Your task to perform on an android device: Go to the What to Expect app & read the Breastfeeding tips
Image 0: 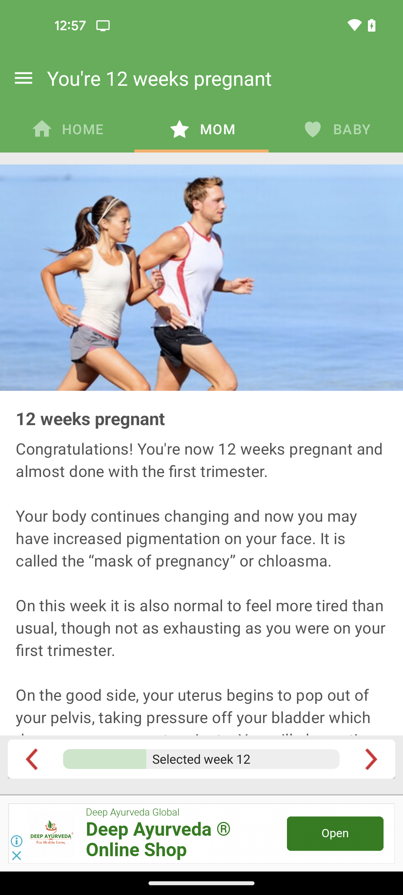
open the What to Expect app
Step 0: open app "What to Expect"
Image 1: 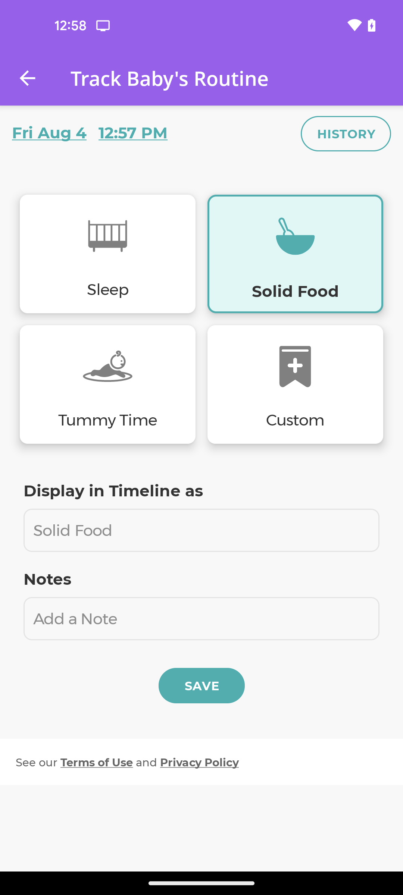
go back
Step 1: press back button
Image 3: 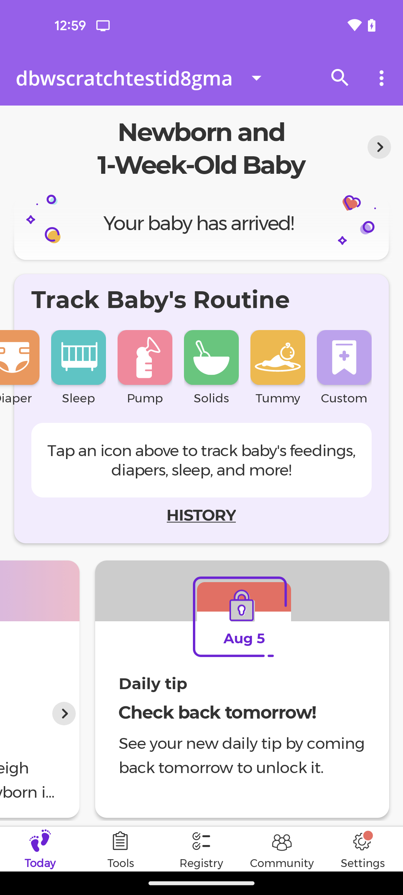
scroll down to view options
Step 3: scroll down
Image 4: 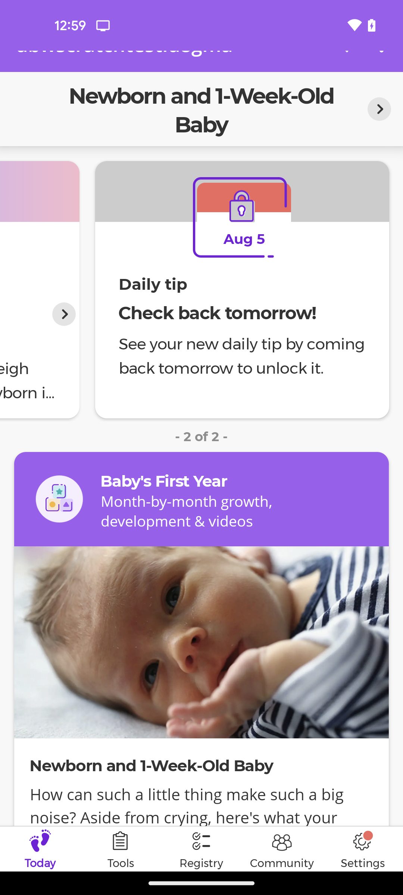
scroll down to view options
Step 4: scroll down
Image 5: 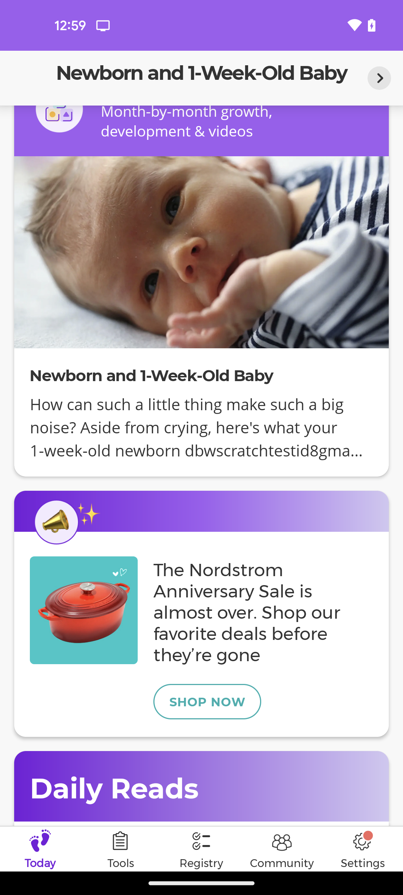
scroll down to view options
Step 5: scroll down
Image 6: 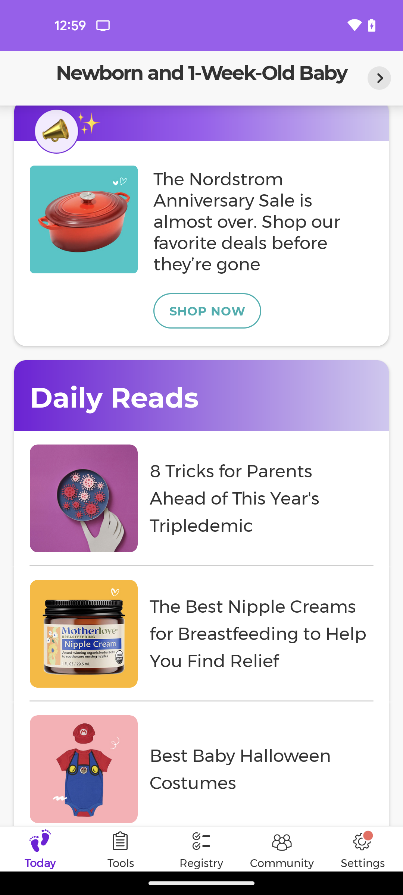
scroll down to view options
Step 6: scroll down
Image 7: 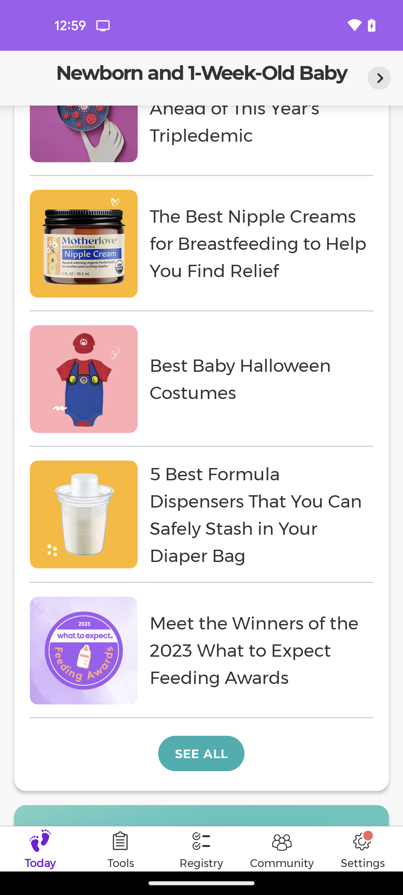
scroll down to view options
Step 7: scroll down
Image 8: 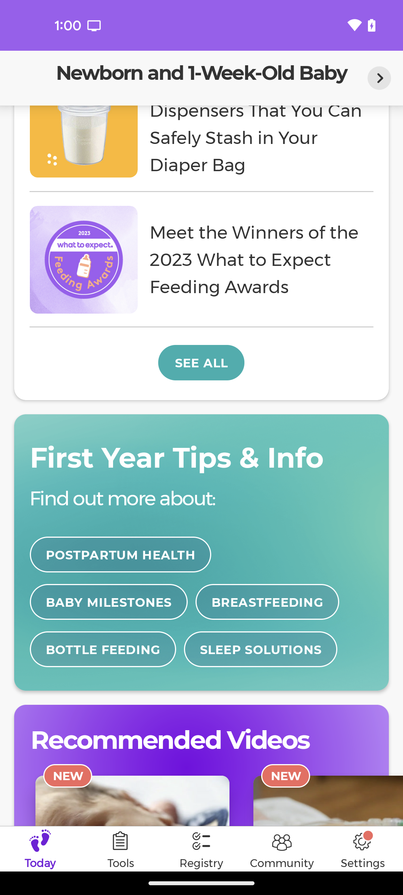
click on the Breastfeeding option under Tips & Info section
Step 8: click (267, 602)
Image 9: 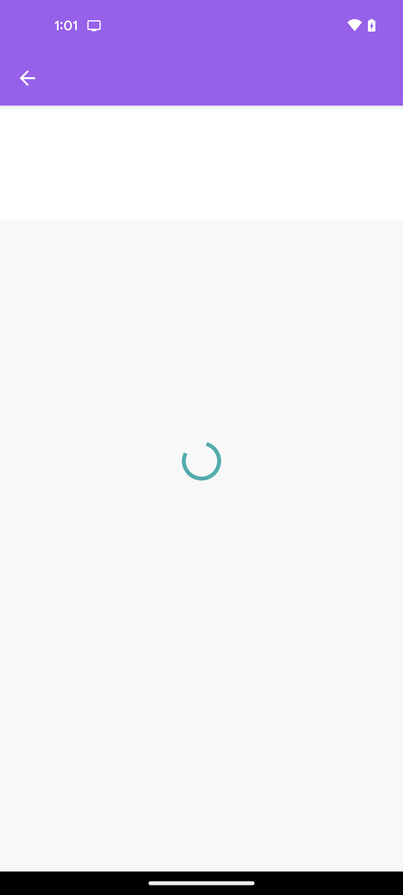
click on the Breastfeeding option under Tips & Info section
Step 9: wait